Your task to perform on an android device: I want to adjust the font size of the book.
Image 0: 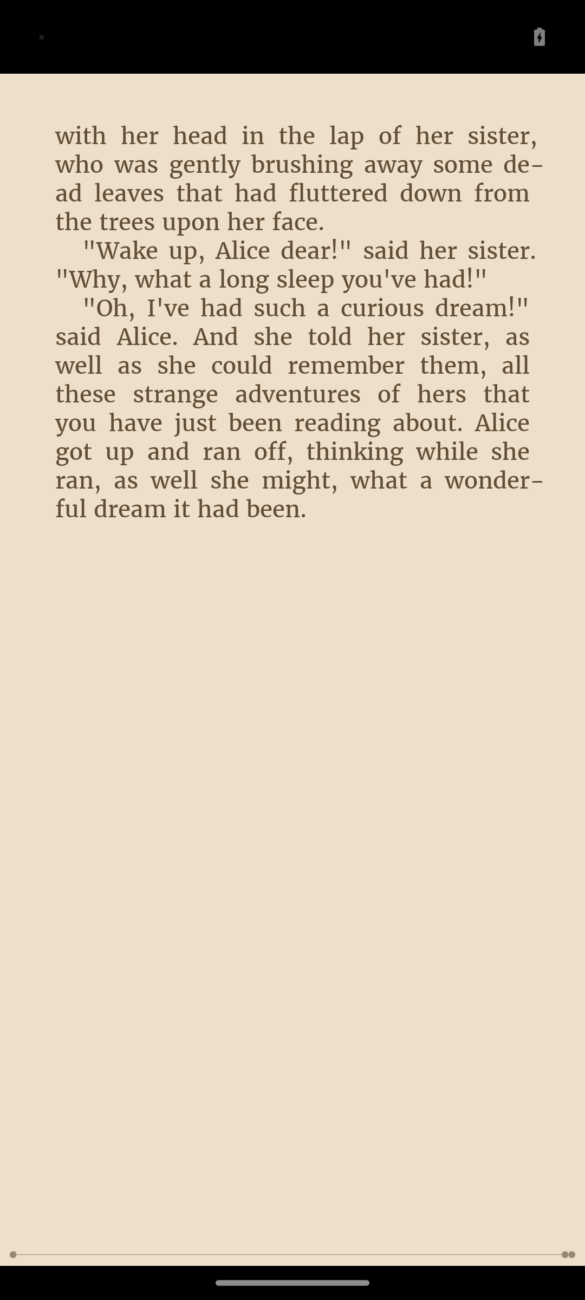
Click on the screen.
Step 0: click (271, 653)
Image 1: 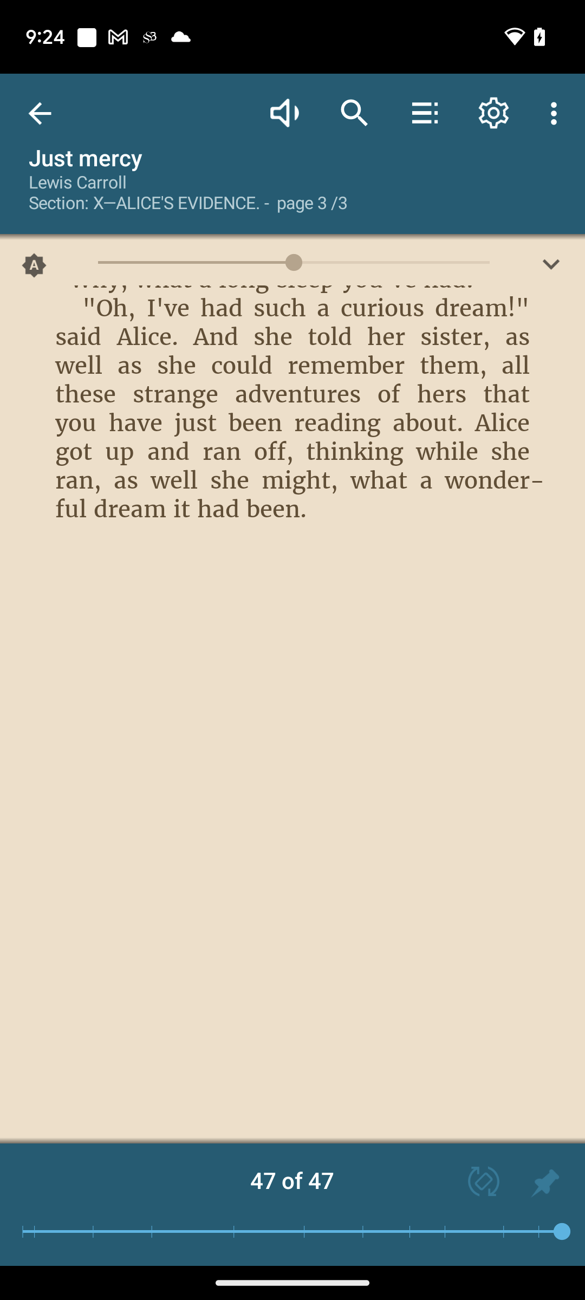
Click on Settings icon on the top of the screen.
Step 1: click (493, 113)
Image 2: 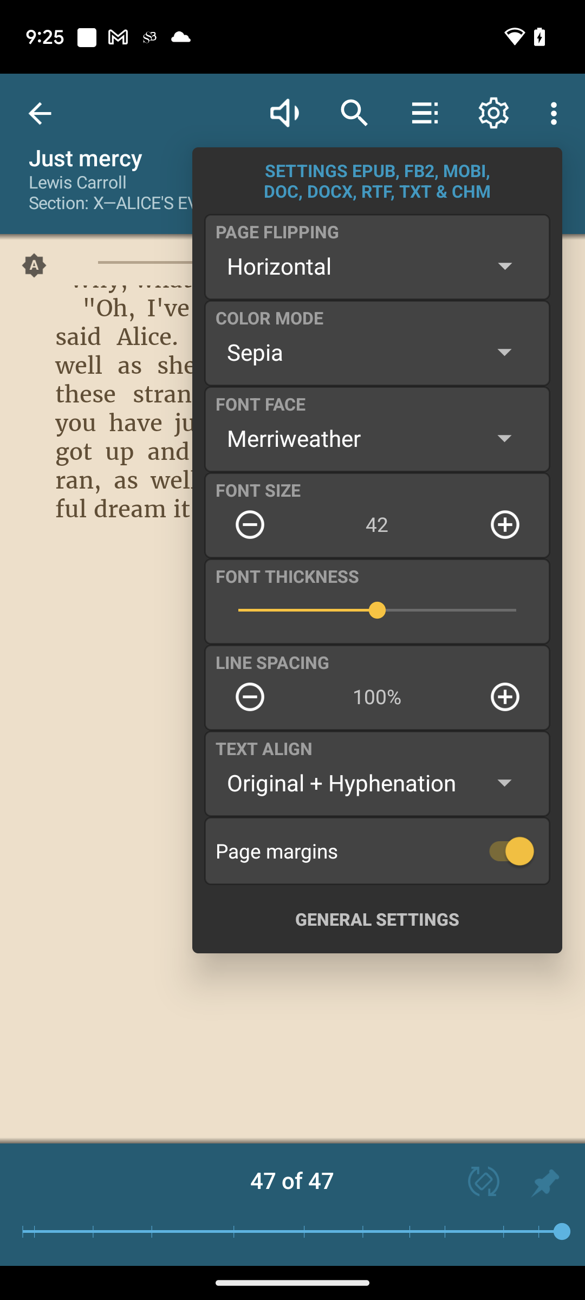
Click on the Plus icon of the font size on the screen.
Step 2: click (504, 524)
Image 3: 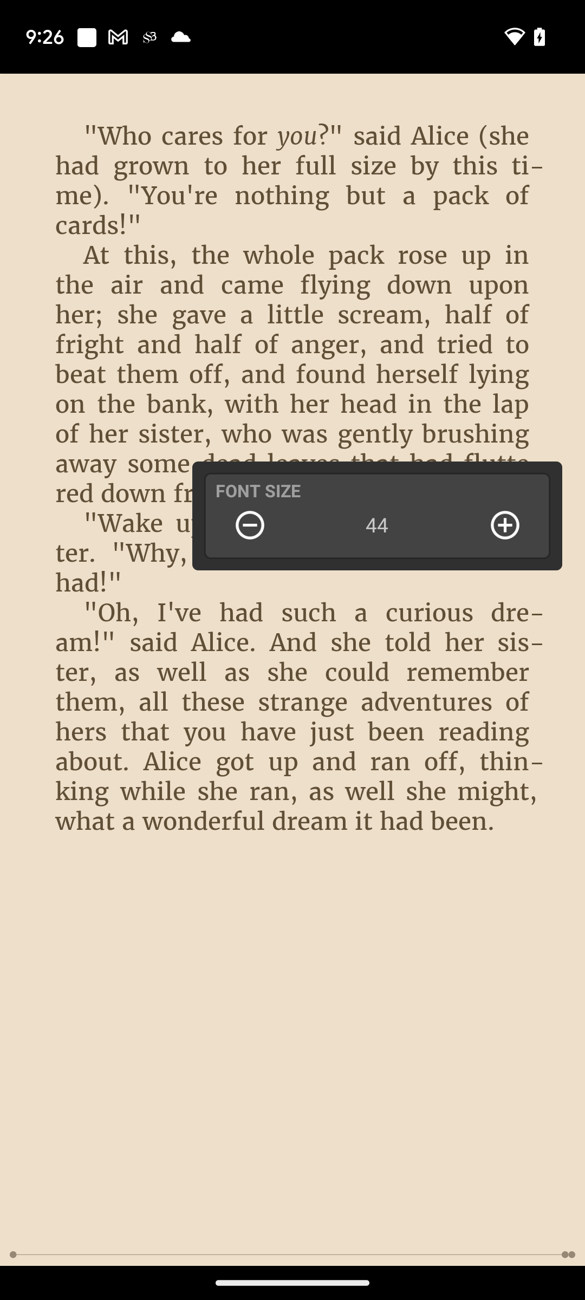
Click on the Screen.
Step 3: click (301, 944)
Image 4: 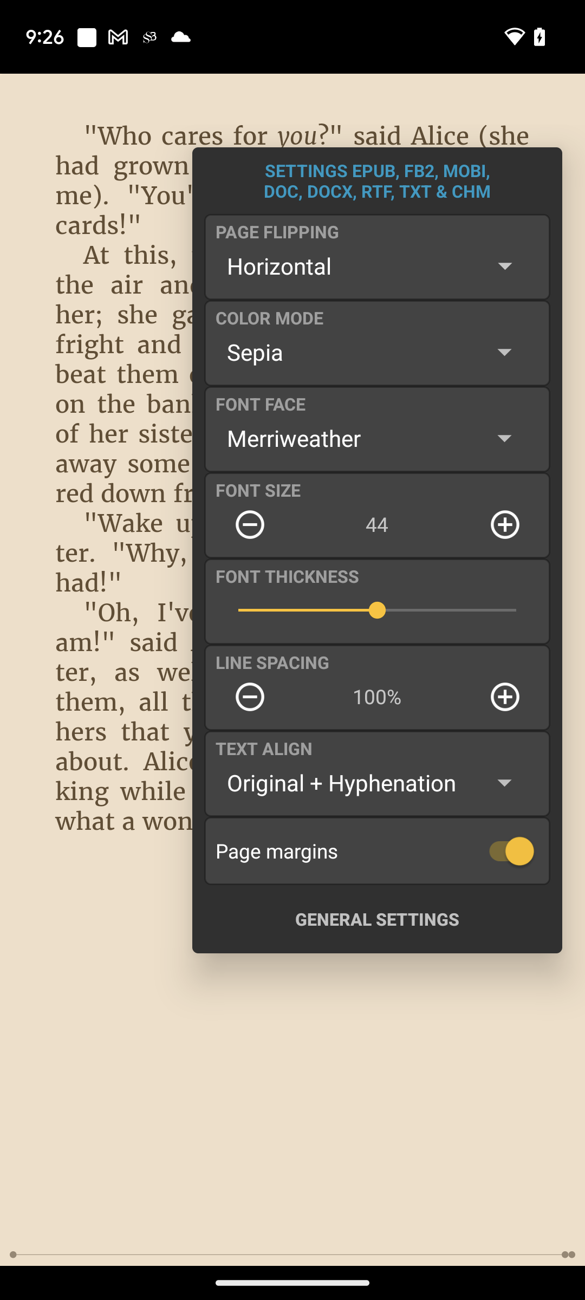
Click on the Screen.
Step 4: click (284, 1007)